Your task to perform on an android device: I want to look into my shopping cart so as to proceed with further processing in the DMart Ready app.
Image 0: 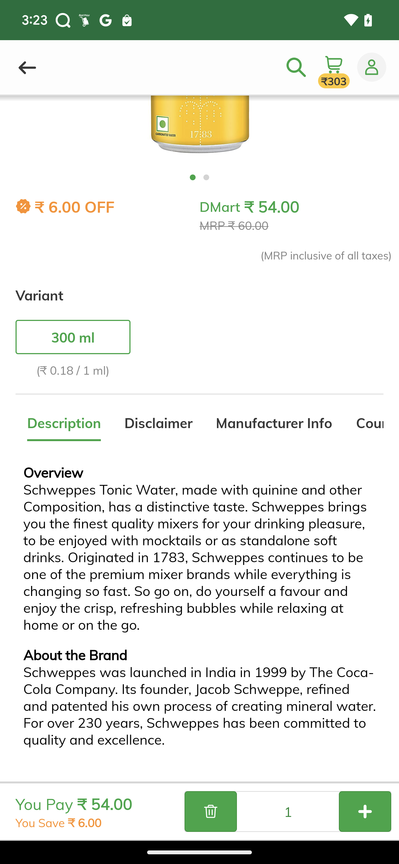
Click on the cart icon at the top right of the screen to view the product
Step 0: click (329, 62)